Your task to perform on an android device: Compare the various aspects of Badminton Shoes BS 530 with other types of shoes in the Decathlon app.
Image 1: 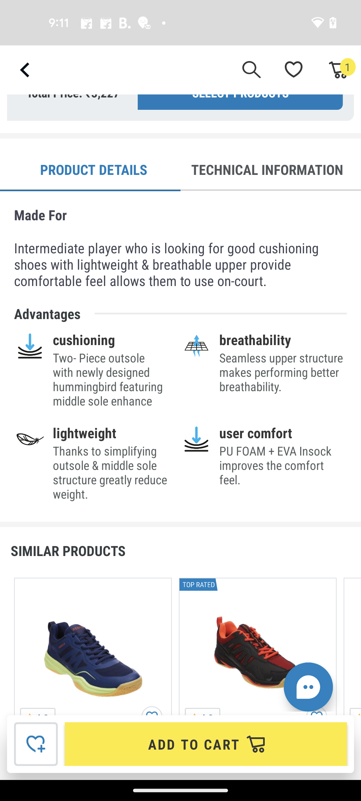
Swipe up for the comparison table
Step 1: scroll down
Image 2: 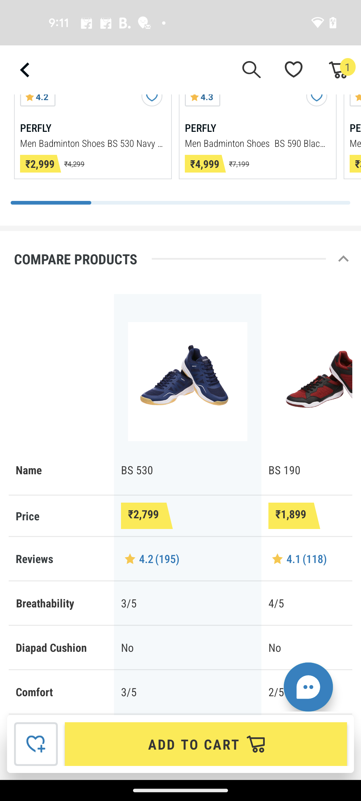
Swipe up for the comparison table
Step 2: scroll down
Image 3: 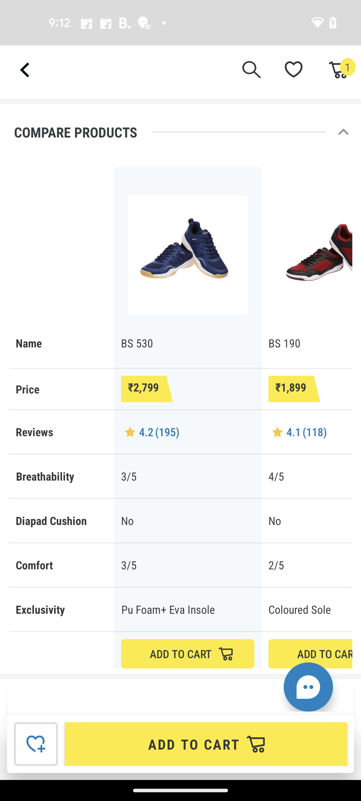
Swipe left the table for more shoe comparison
Step 3: scroll right
Image 5: 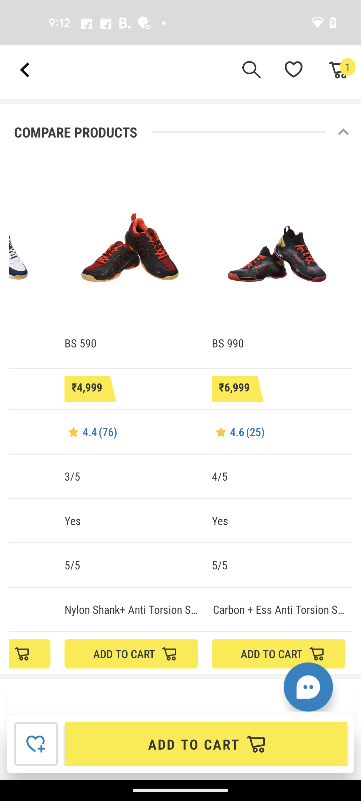
Swipe left the table for more shoe comparison
Step 5: scroll right